Your task to perform on an android device: Open the adidas app & search for Superstar Shoes then add it to wishlist
Image 0: 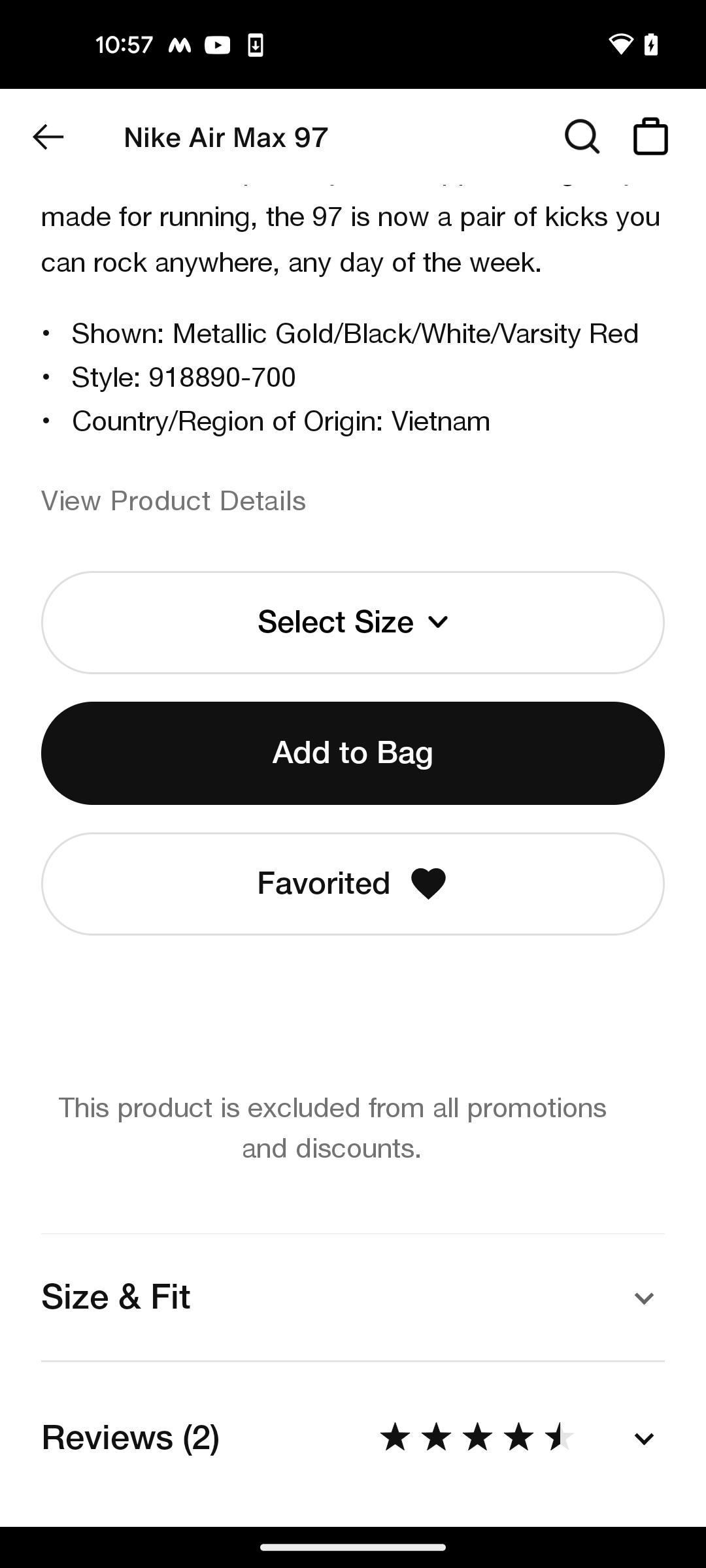
open the adidas app
Step 0: open app "adidas"
Image 1: 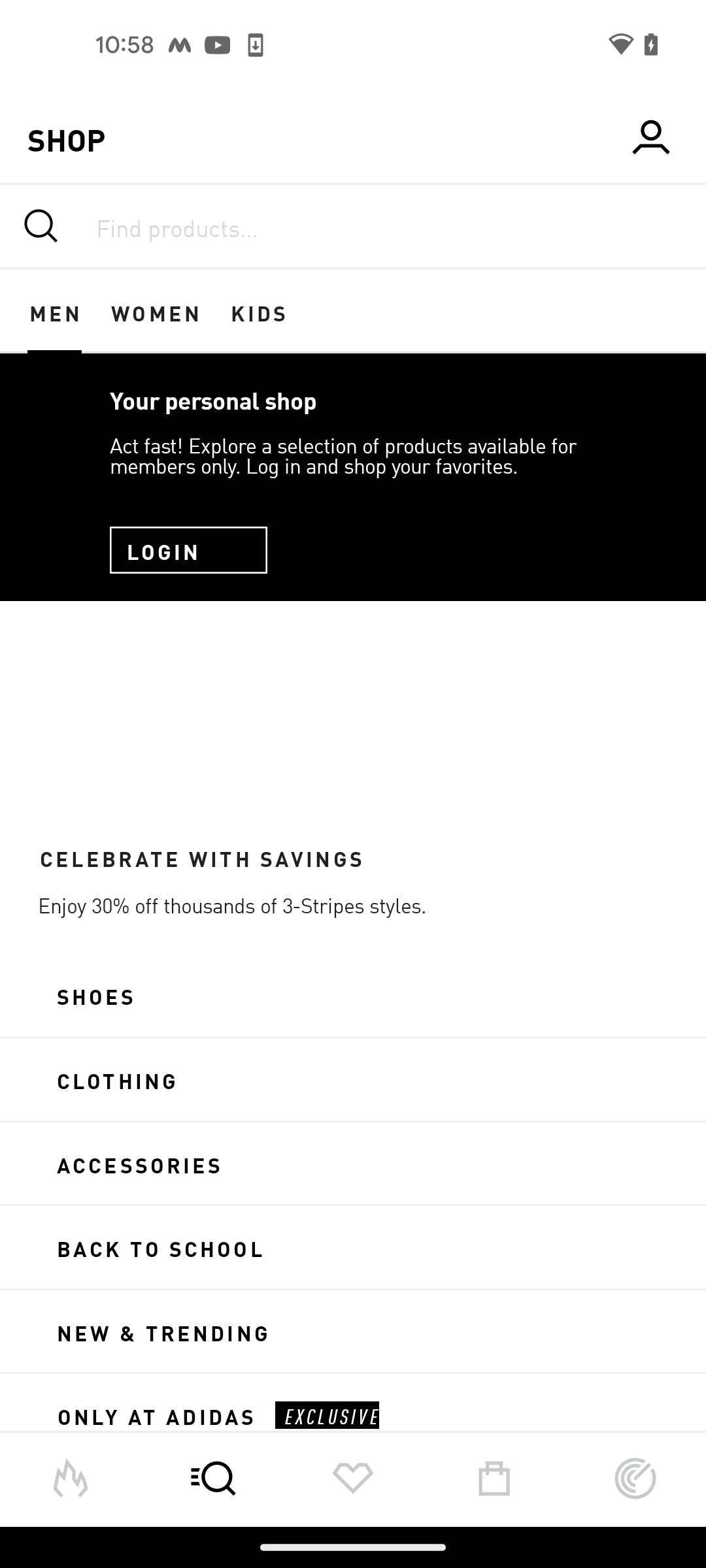
click on the search bar at the top of the screen
Step 1: click (333, 228)
Image 3: 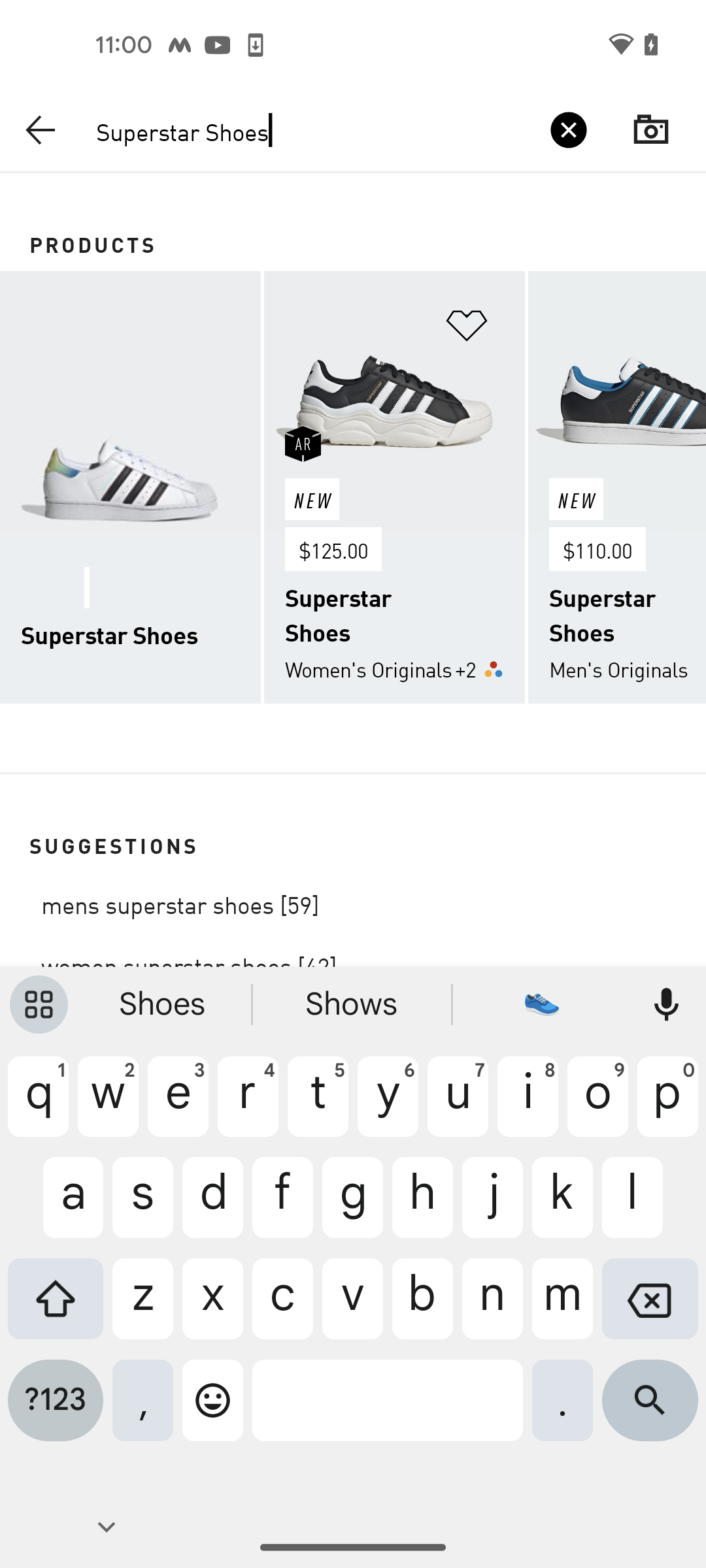
click on the search icon at the bottom right corner of the screen
Step 3: click (650, 1410)
Image 5: 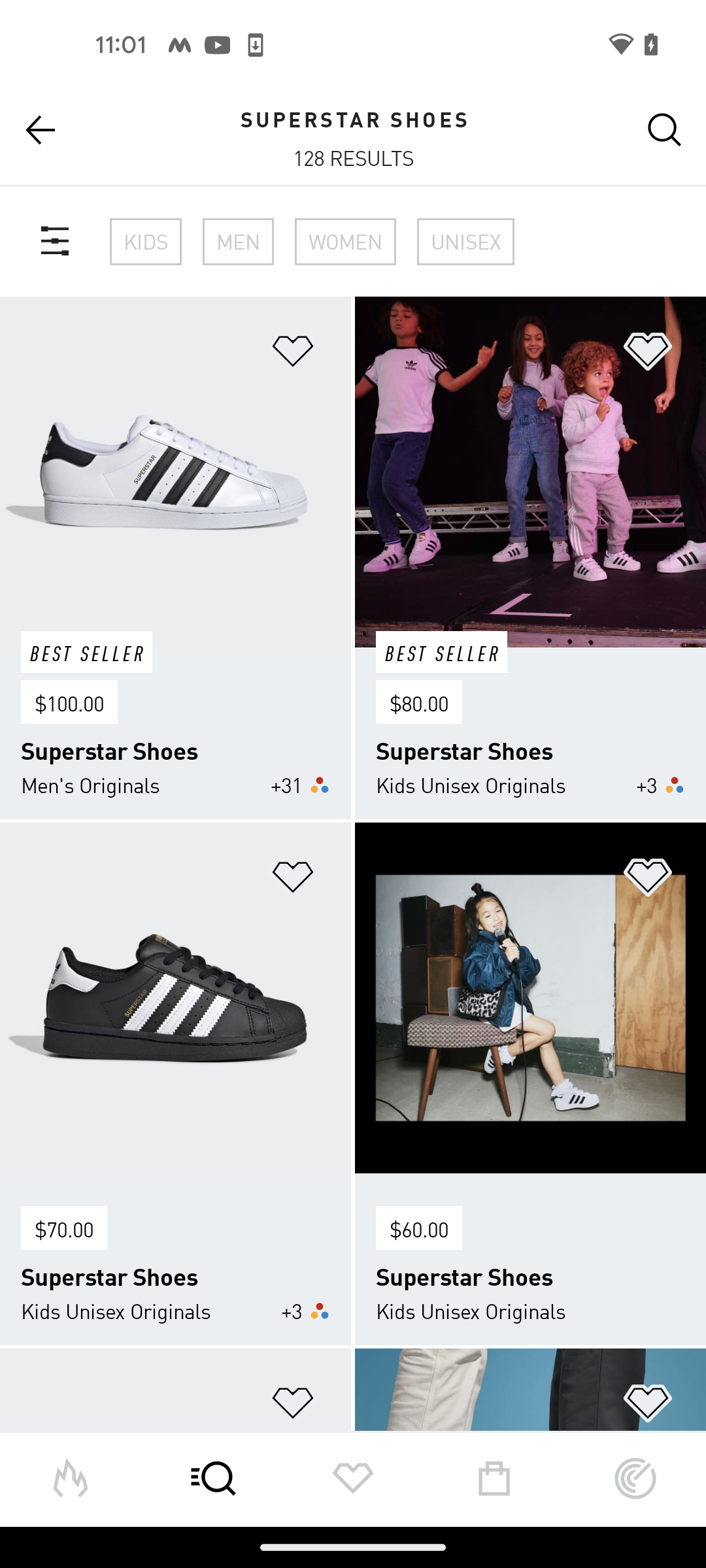
click on the first product Superstar Shoes
Step 5: click (224, 481)
Image 6: 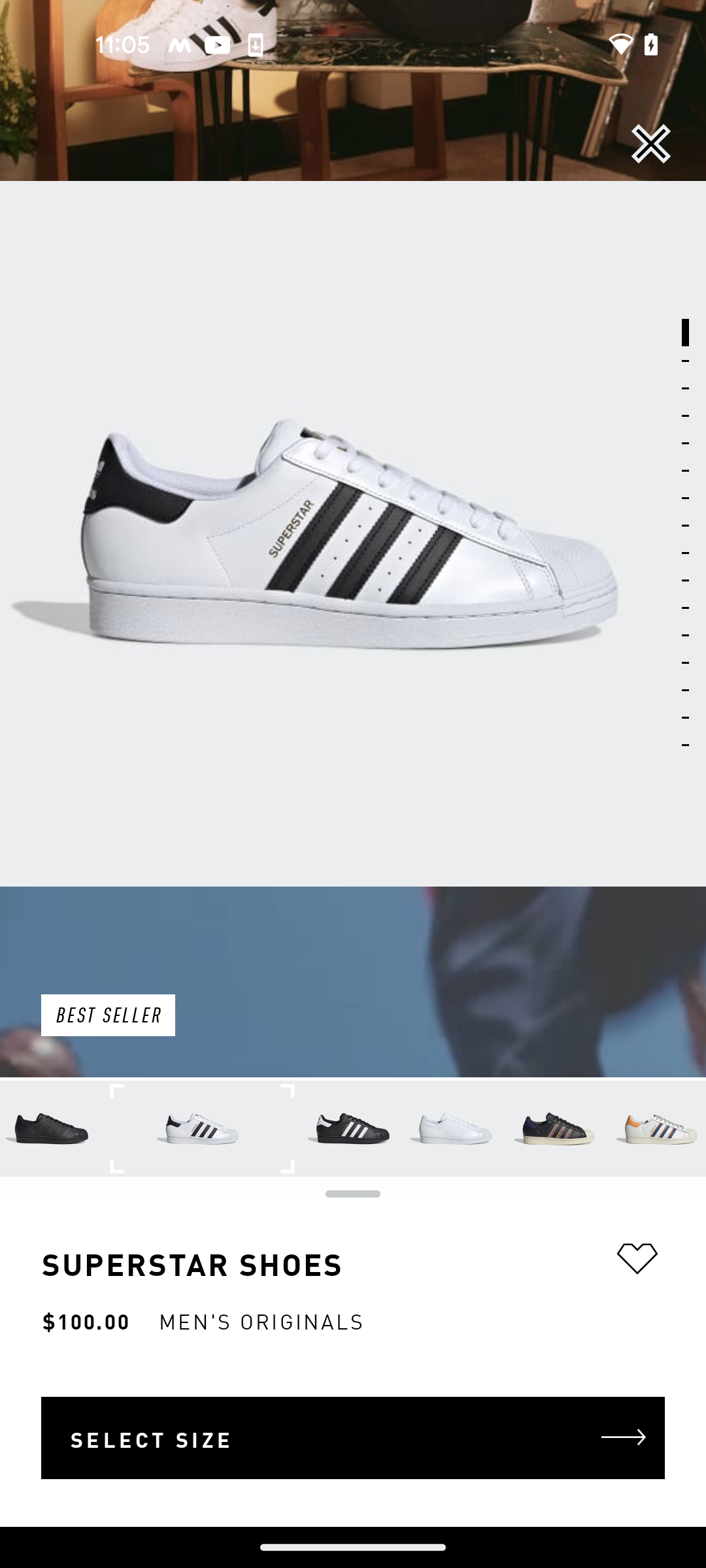
click on the heart icon to add the product to wishlist
Step 6: click (623, 1256)